Your task to perform on an android device: My wife asked me to share this First try of Clara audio recording with her, so send this audio recording from Voice Recorder - URecorder app to clarawagner98b@gmail.com on the Gmail app.
Image 0: 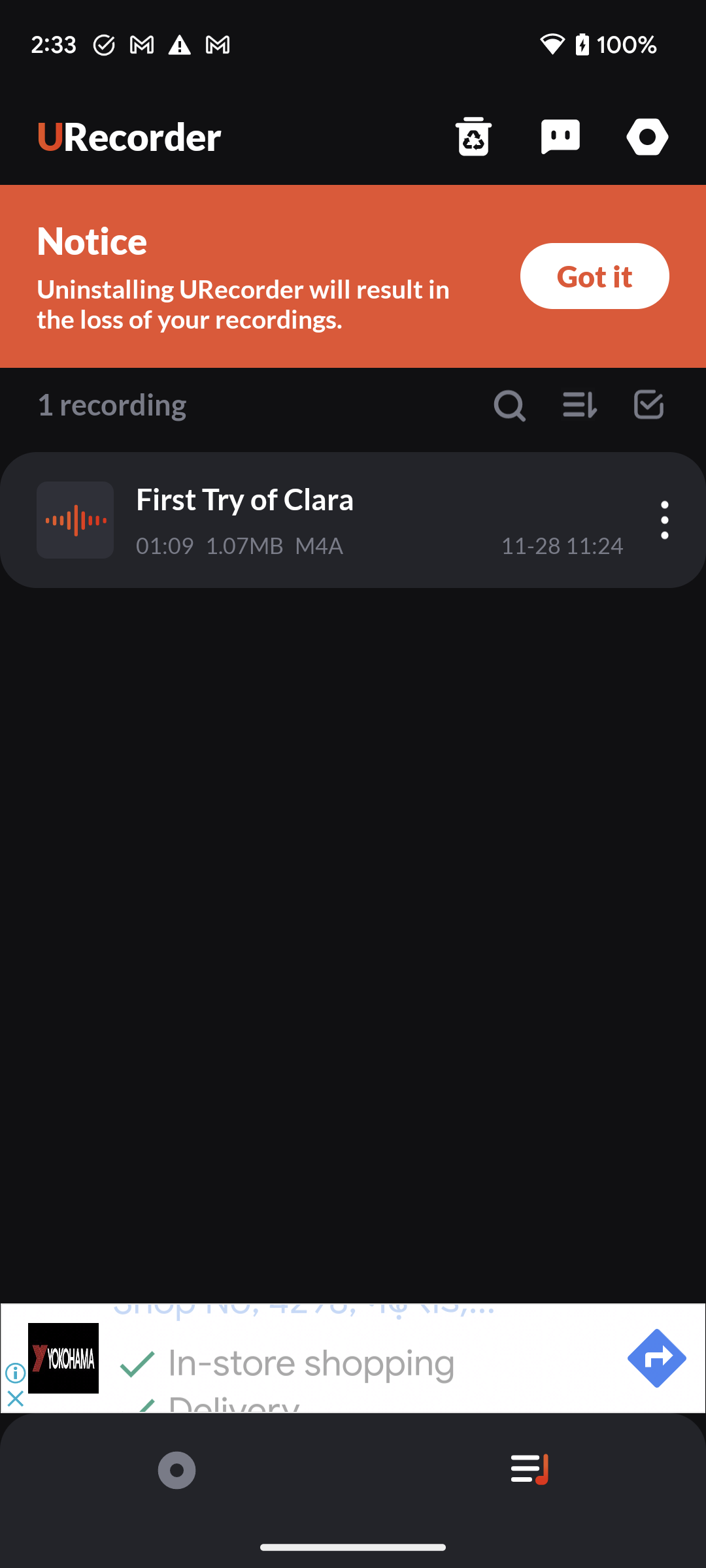
Click on the three dots icon of the First Try of Clara audio file to view the share option.
Step 0: click (664, 520)
Image 1: 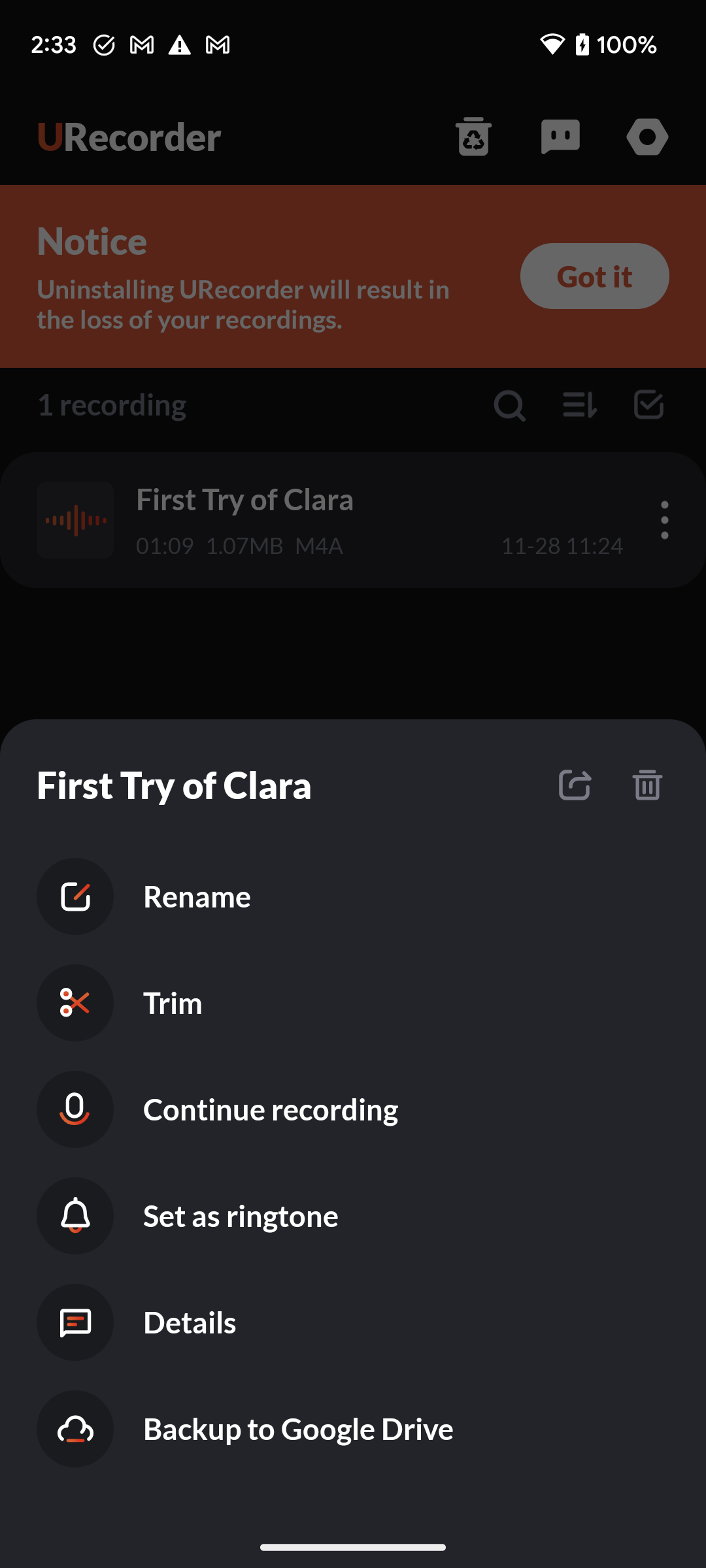
Click on the share icon to share this audio file.
Step 1: click (573, 785)
Image 2: 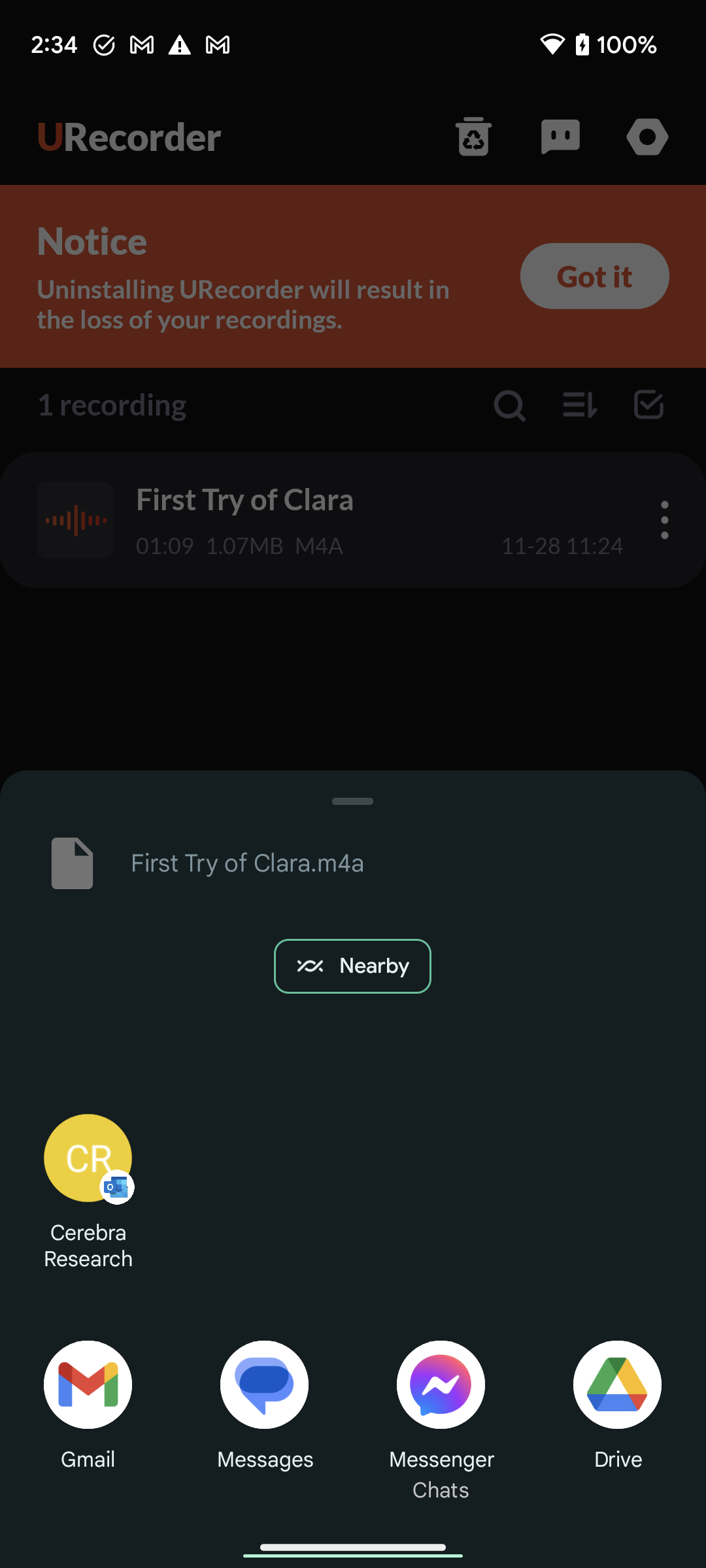
Click on the Gmail app icon to select the Gmail app.
Step 2: click (87, 1384)
Image 4: 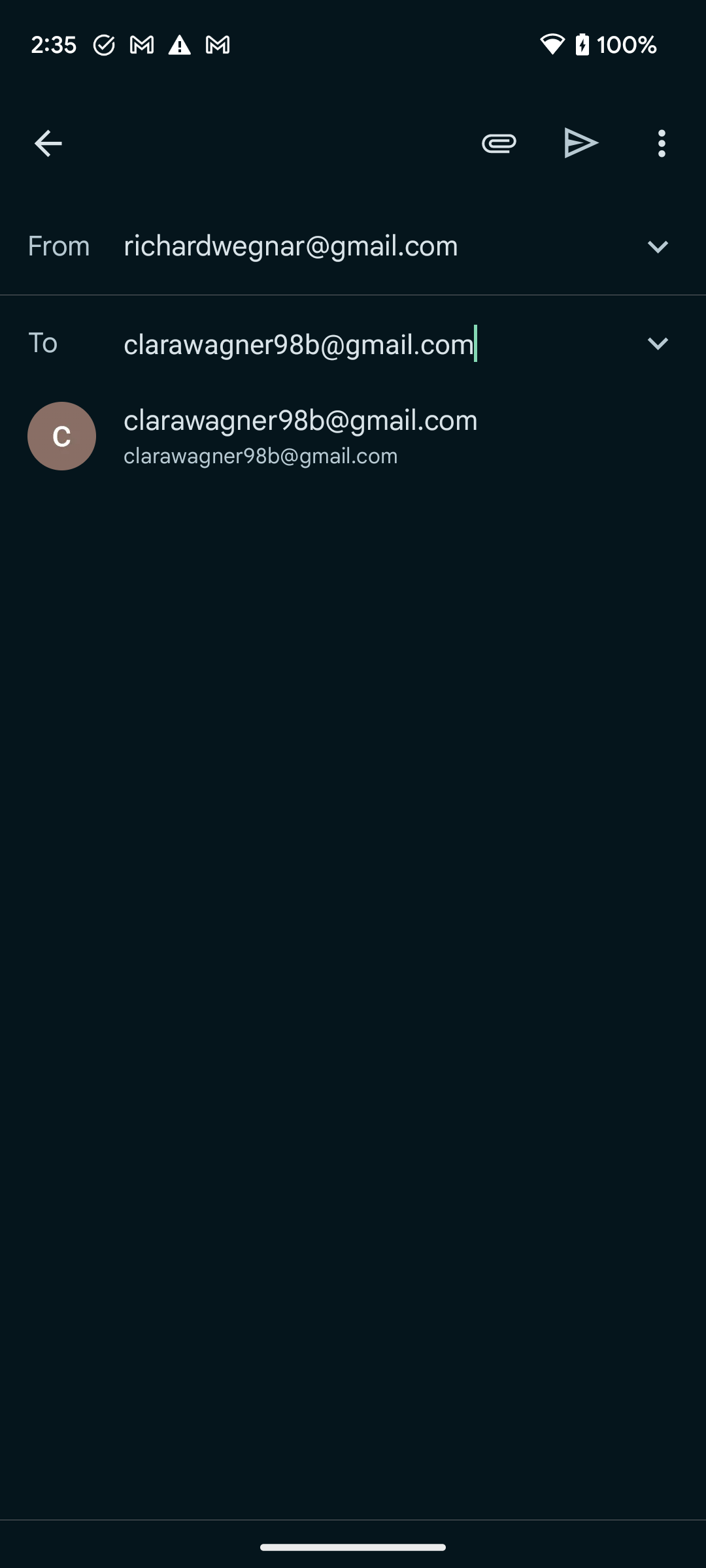
Click on the suggested account to select the recipient account
Step 4: click (301, 420)
Image 5: 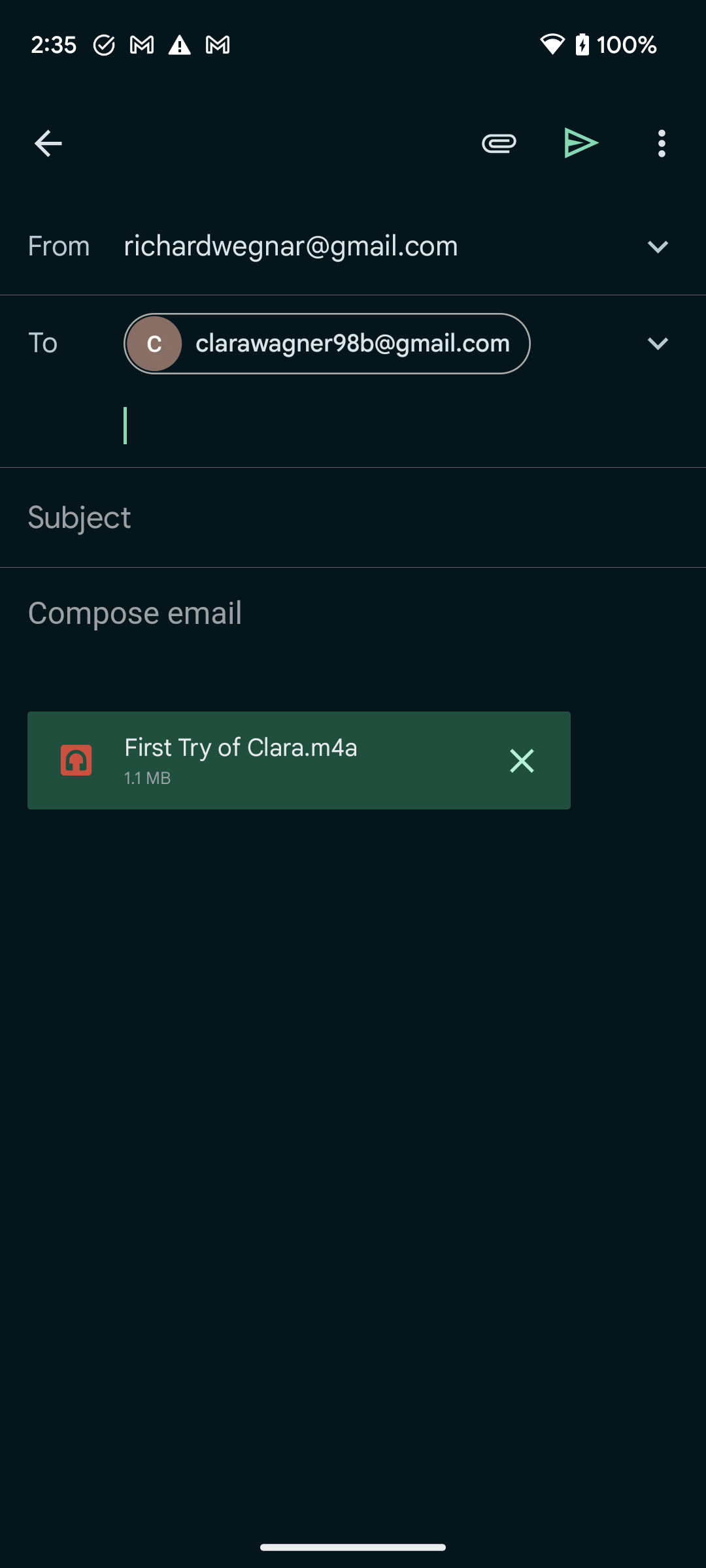
Click on the send icon at the top of the screen to send this audio file to my wife
Step 5: click (582, 142)
Image 6: 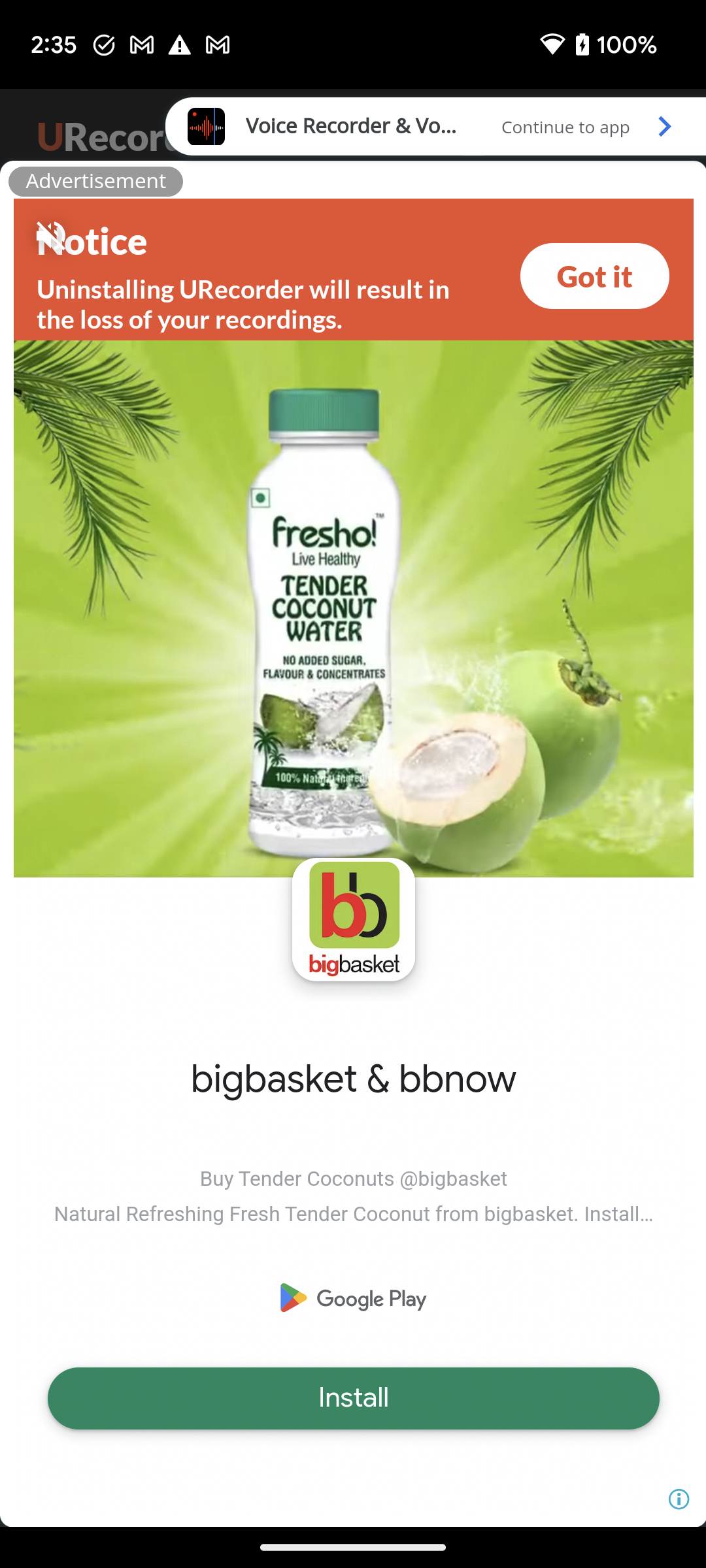
Click on the Continue to app at the top right corner of the screen to remove the ad
Step 6: click (619, 114)